Your task to perform on an android device: I want to get prepared for my tableau exam but didn't have the data in my phone download the tableau tutorial.pdf file from the Drive .
Image 0: 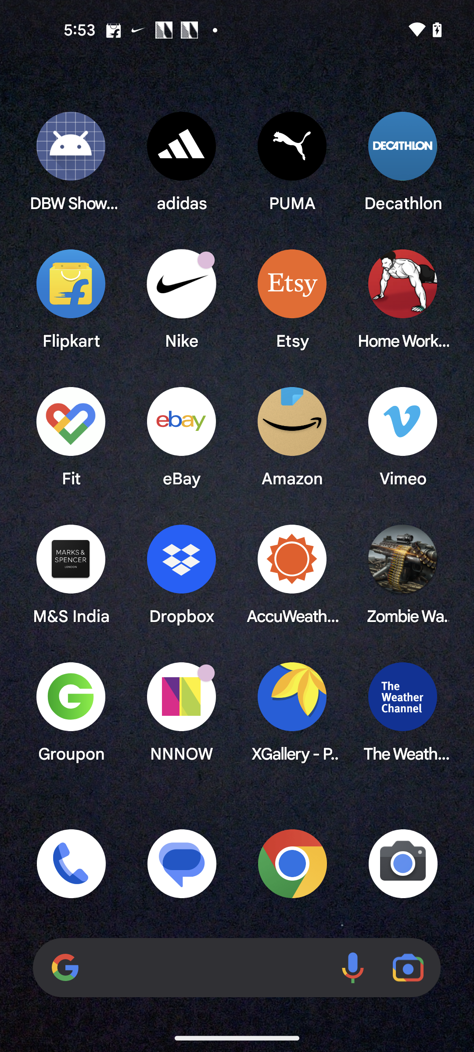
Open the Drive app
Step 0: open app "Drive"
Image 2: 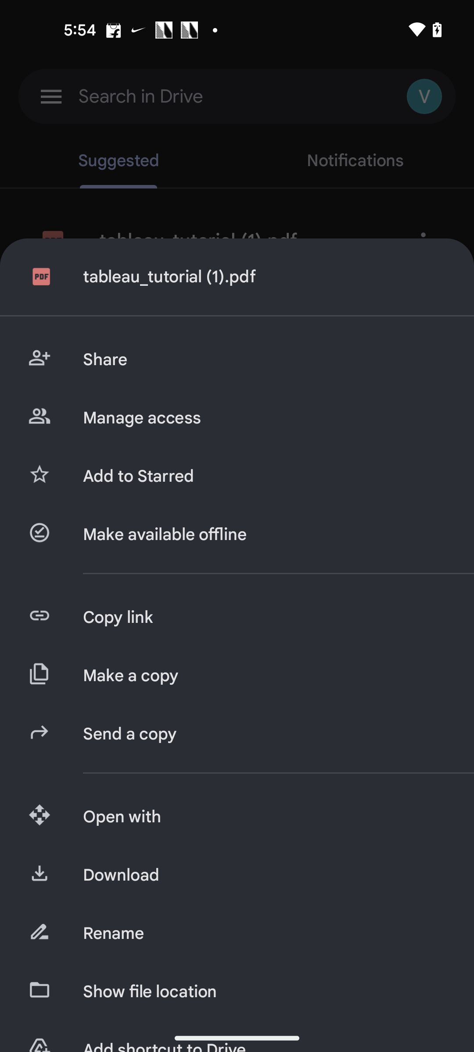
Click on the Download button
Step 2: click (78, 874)